Your task to perform on an android device: I want to view an Aromatisk tealight holder on the IKEA app since I need to beautify my bedroom space.
Image 0: 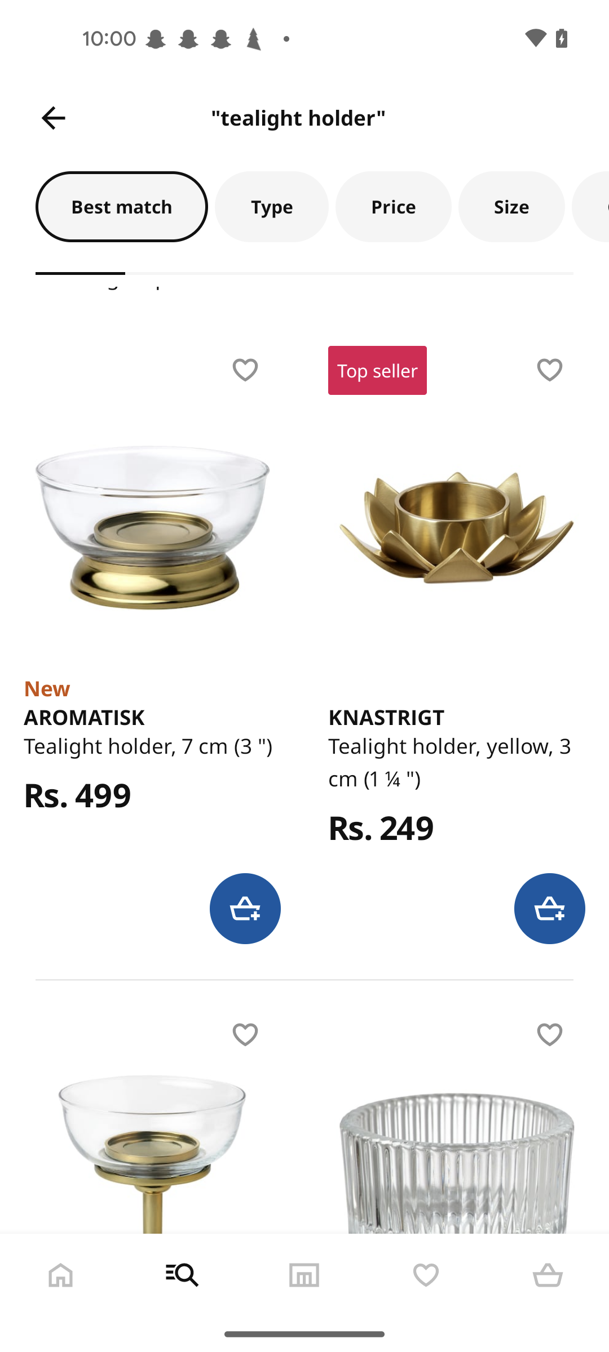
Click on the Aromatisk tealight holder
Step 0: click (152, 528)
Image 1: 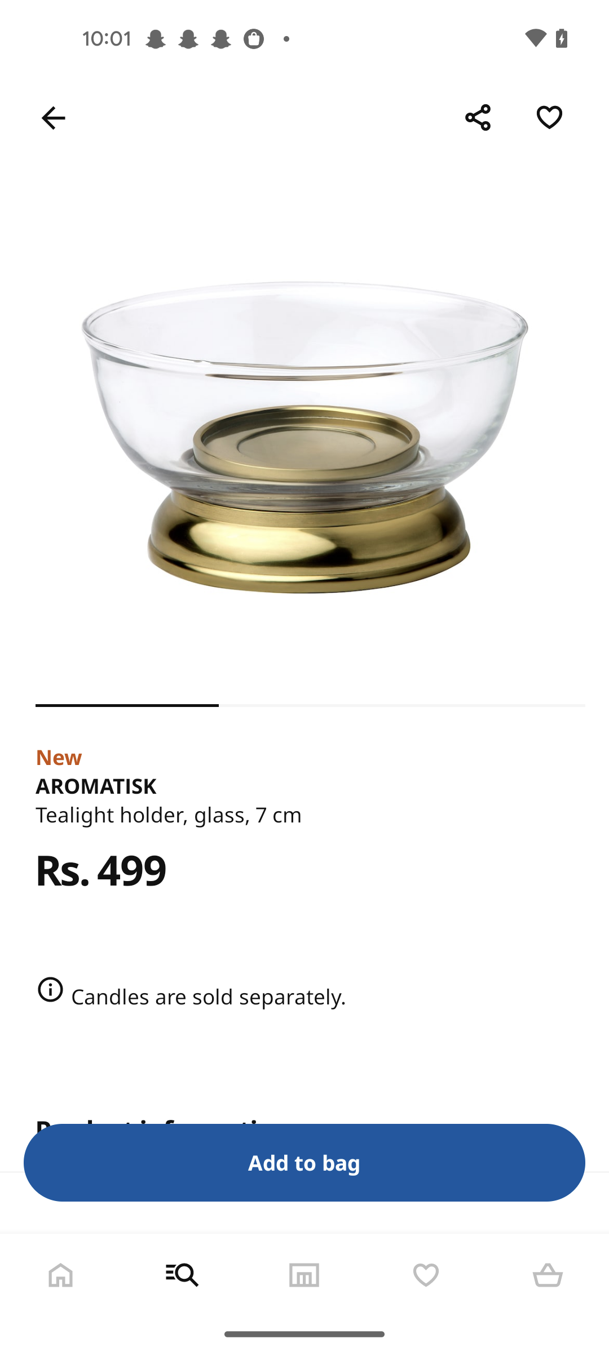
Swipe up to view the product
Step 1: scroll down
Image 3: 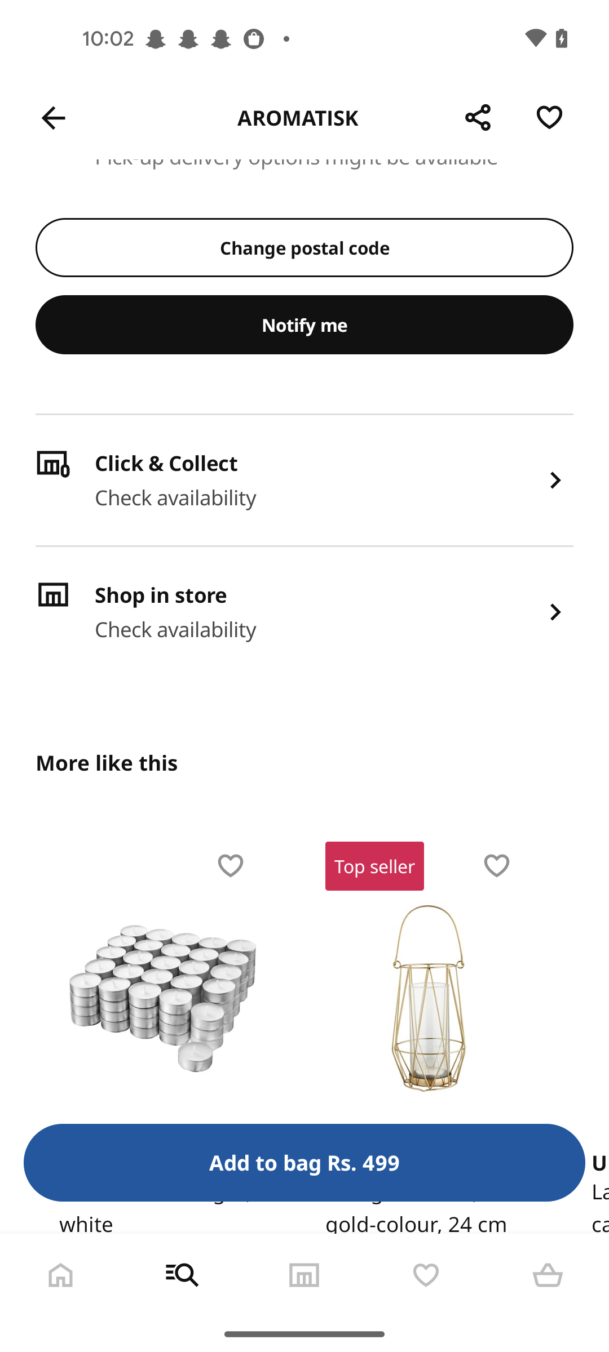
Swipe up to view the product
Step 3: scroll down
Image 4: 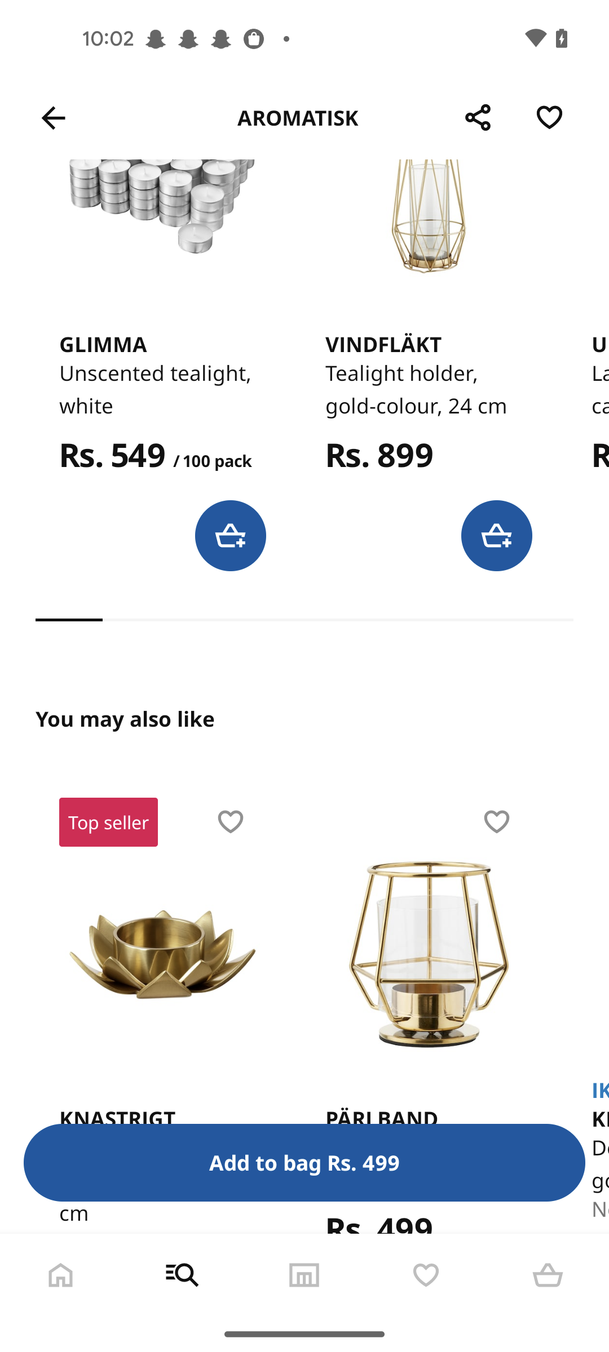
Swipe up to view the product
Step 4: scroll down